Your task to perform on an android device: I want to open the Upcoming events document in google docs app.
Image 1: 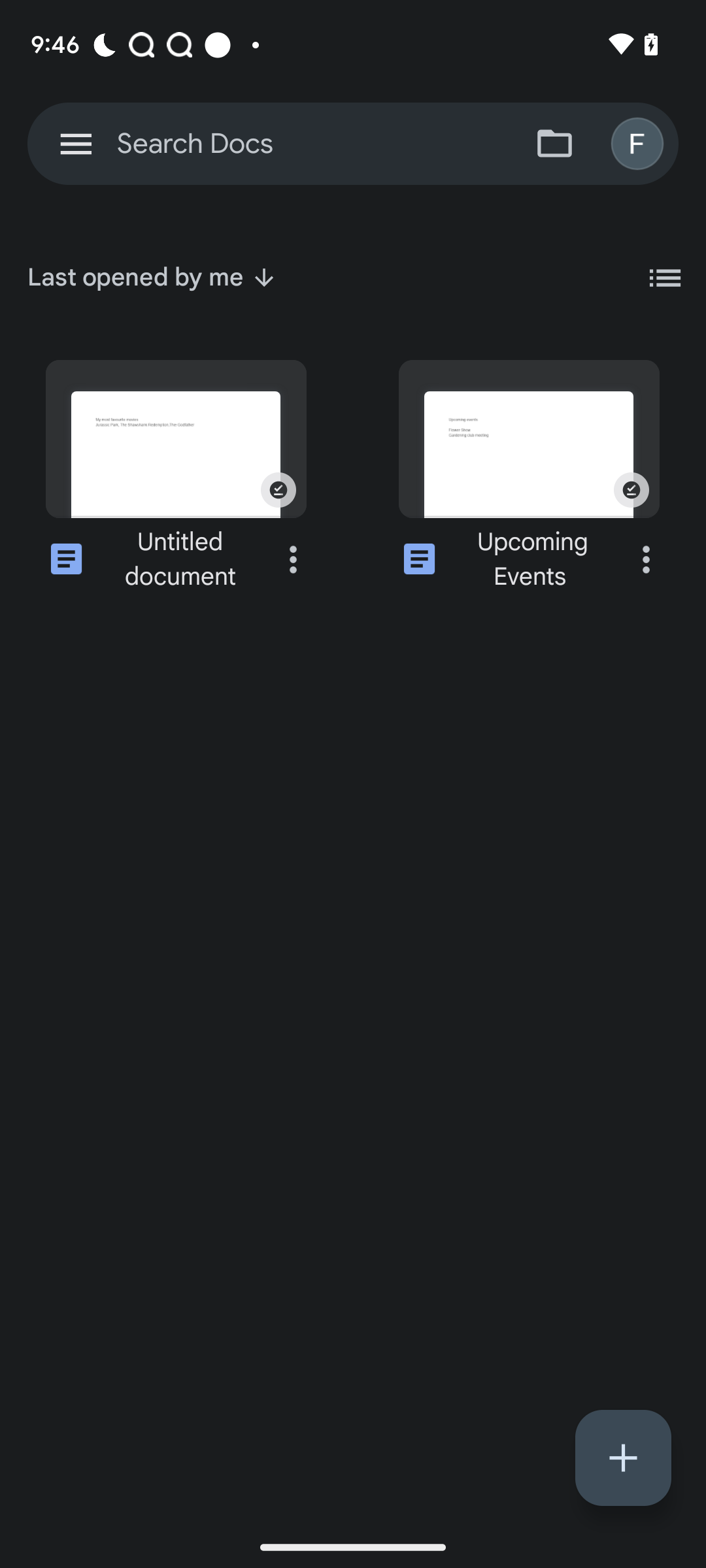
Open Upcoming events document
Step 1: click (529, 439)